Your task to perform on an android device: Compare the prices of other shoe brands for more references in the PUMA App
Image 1: 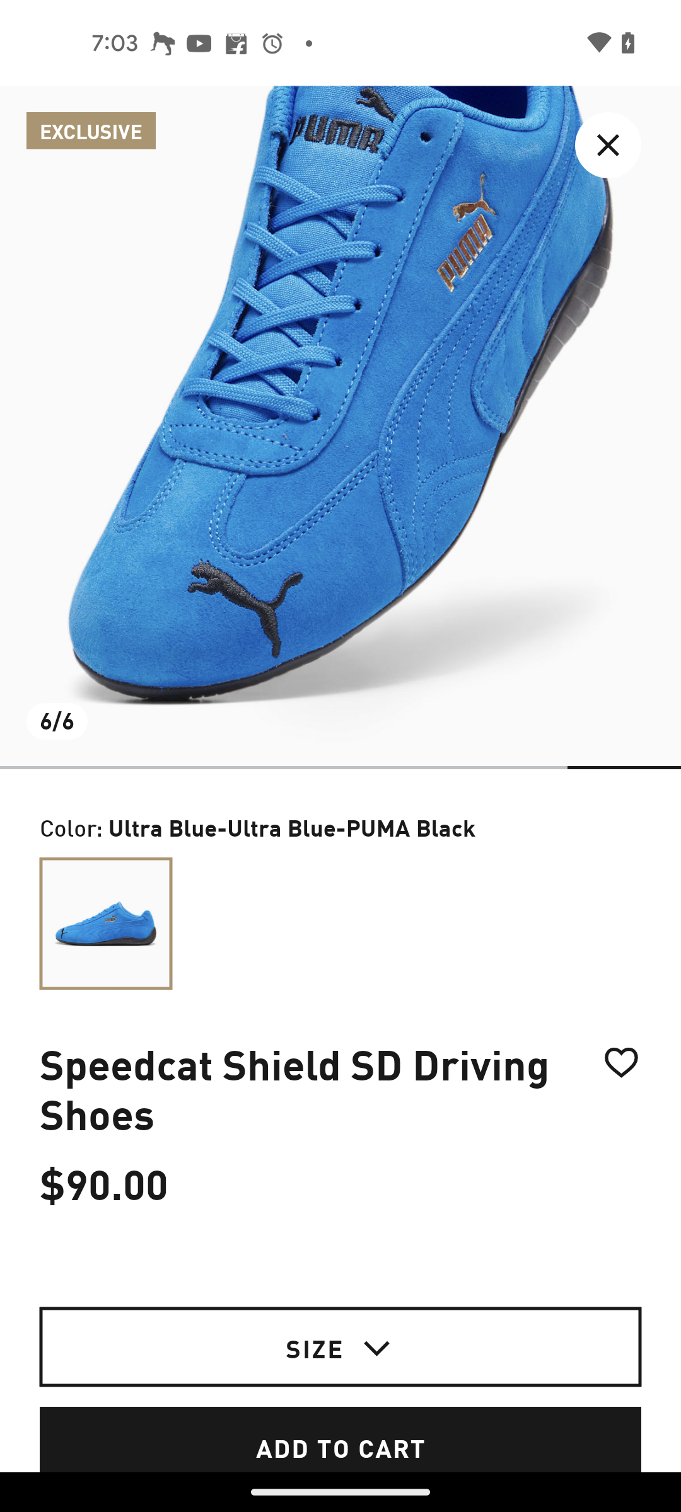
Scroll up for comparing the shoe with similar product
Step 1: scroll down
Image 2: 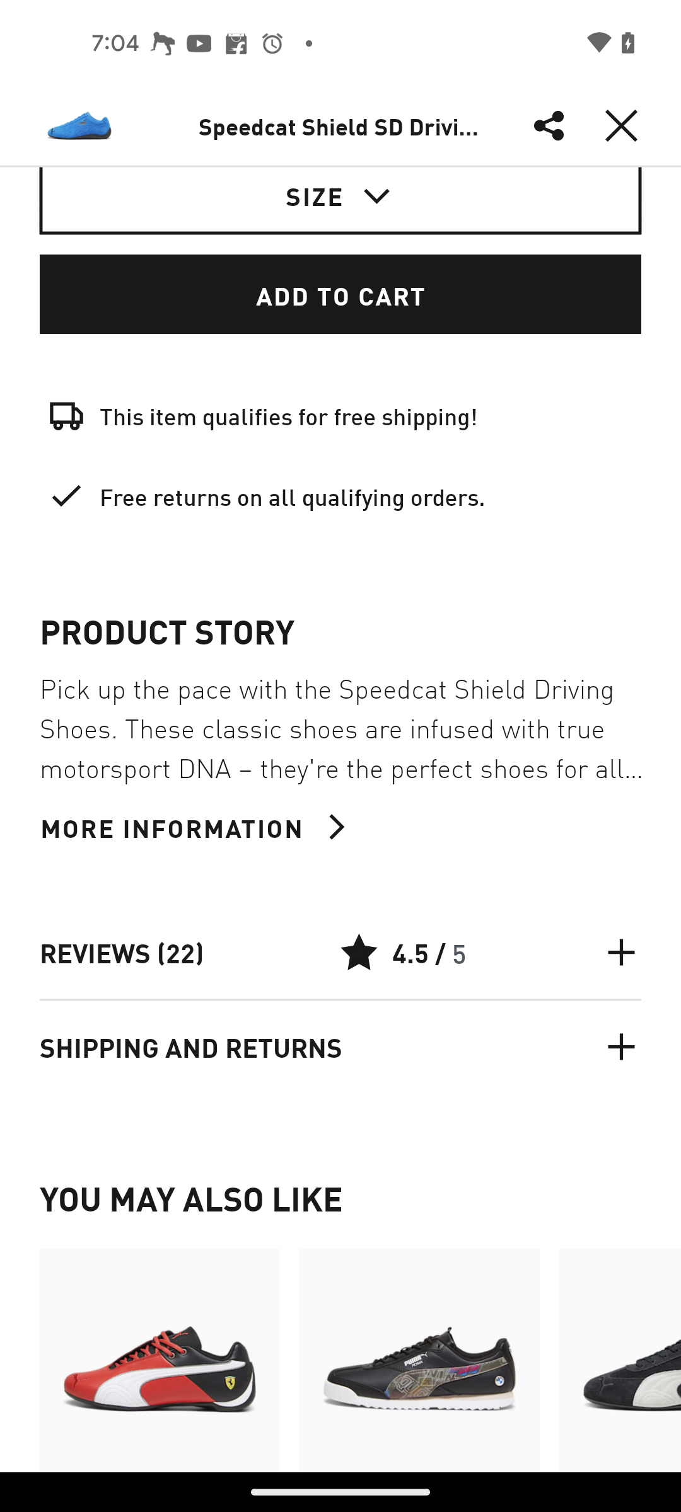
Scroll up for comparing the shoe with similar product
Step 2: scroll down
Image 3: 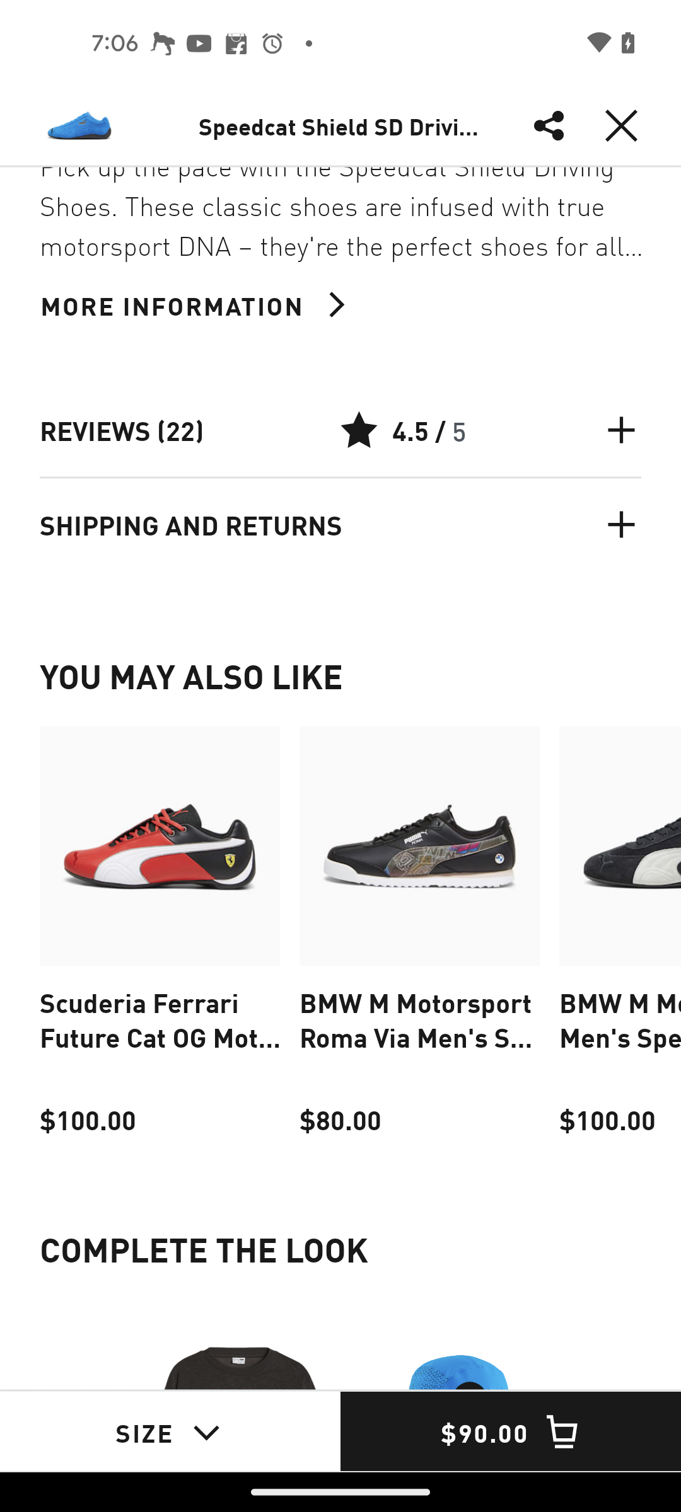
Scroll left the Shoe types for comparing
Step 3: scroll right
Image 4: 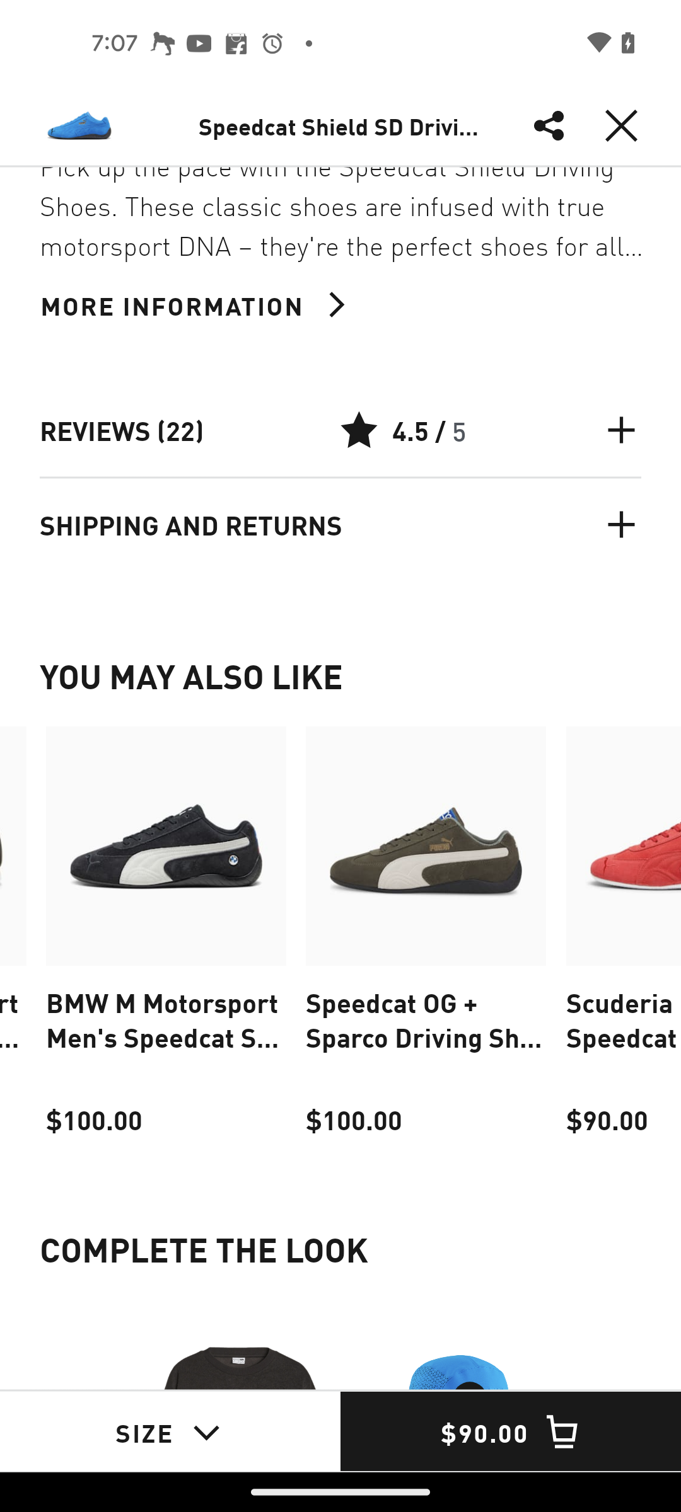
Scroll left the Shoe types for comparing
Step 4: scroll right
Image 5: 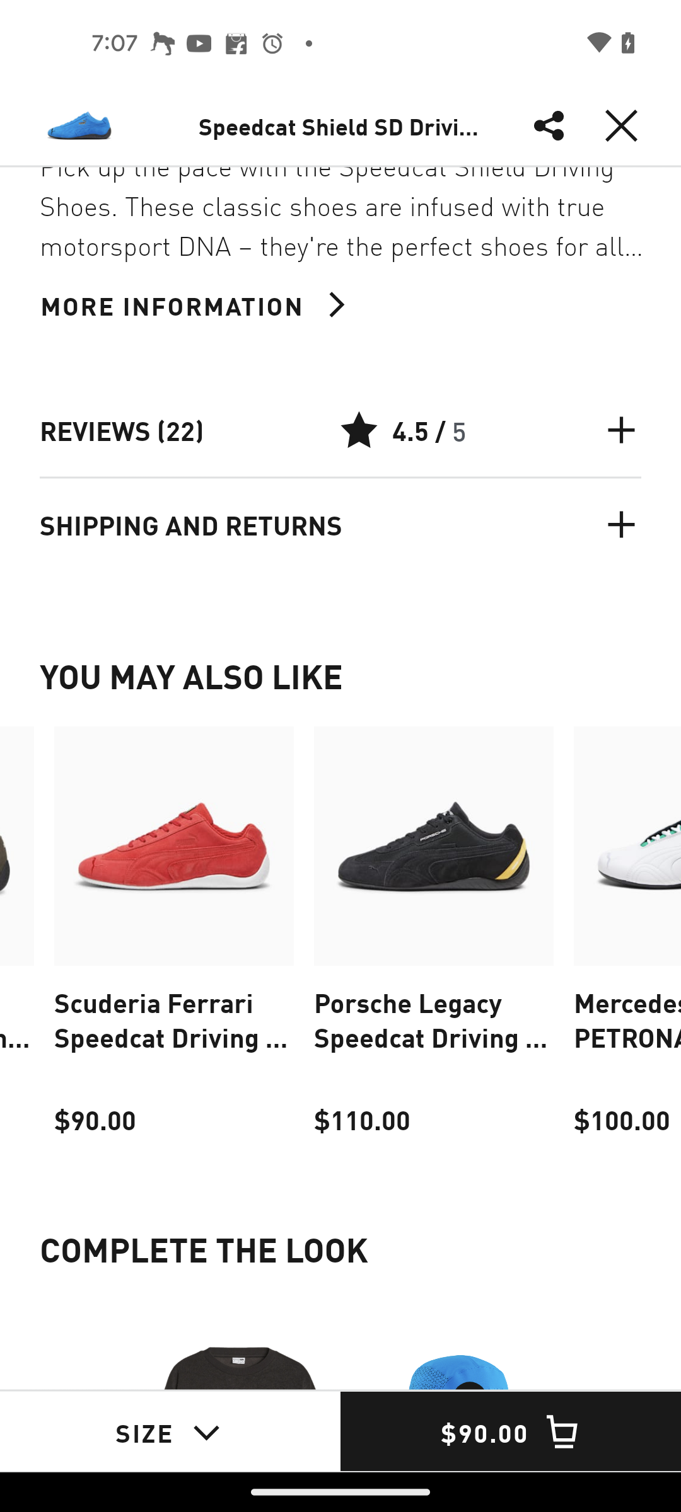
Scroll left the Shoe types for comparing
Step 5: scroll right
Image 6: 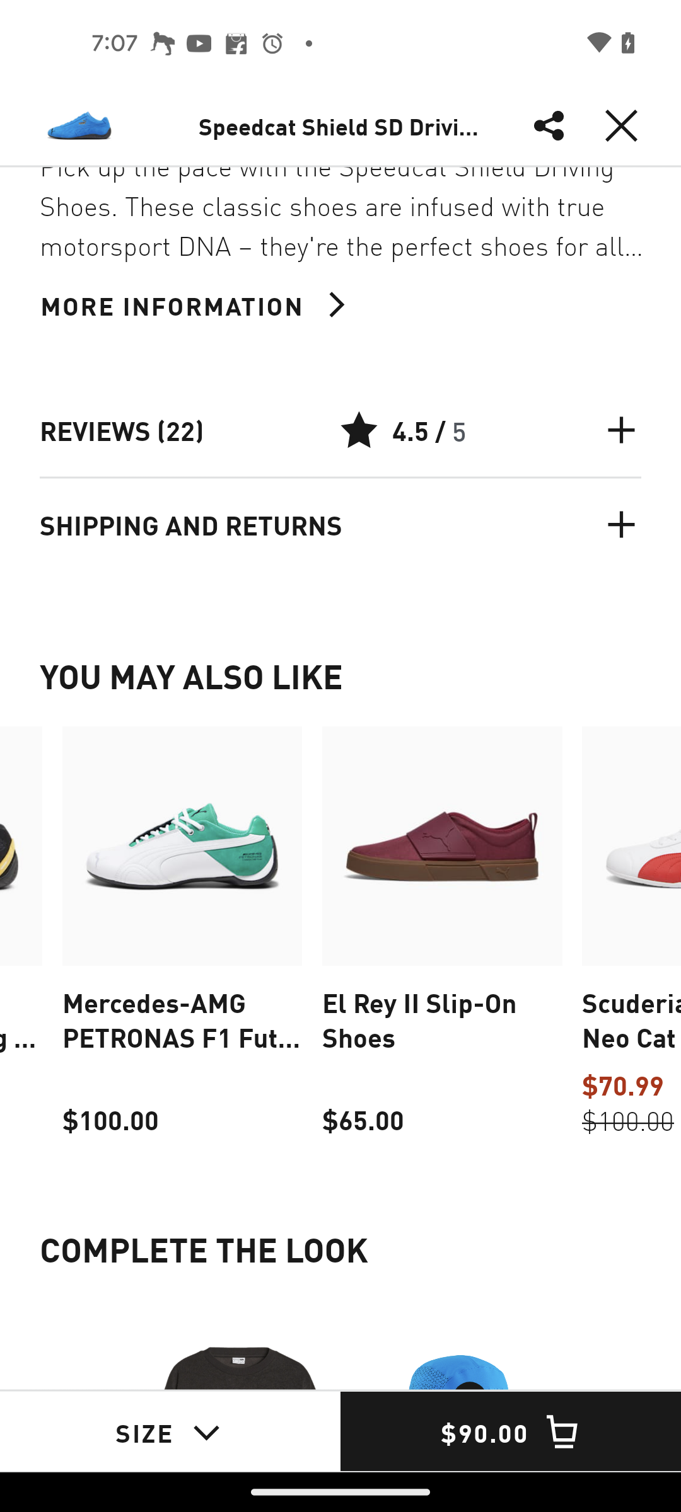
Scroll left the Shoe types for comparing
Step 6: scroll right
Image 7: 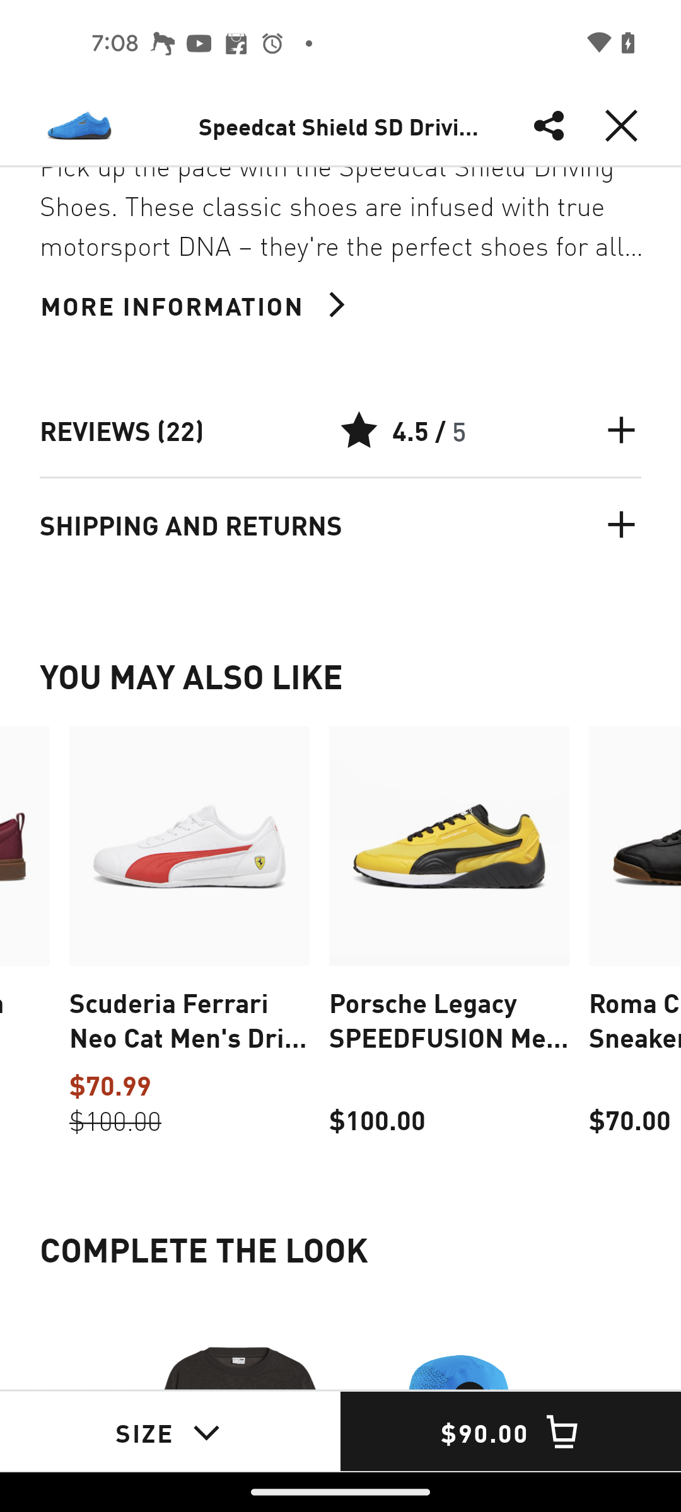
Scroll left the Shoe types for comparing
Step 7: scroll right